Your task to perform on an android device: Get travel information about the Sonder the Edison in Philadelphia, USA, on the Booking.com app.
Image 0: 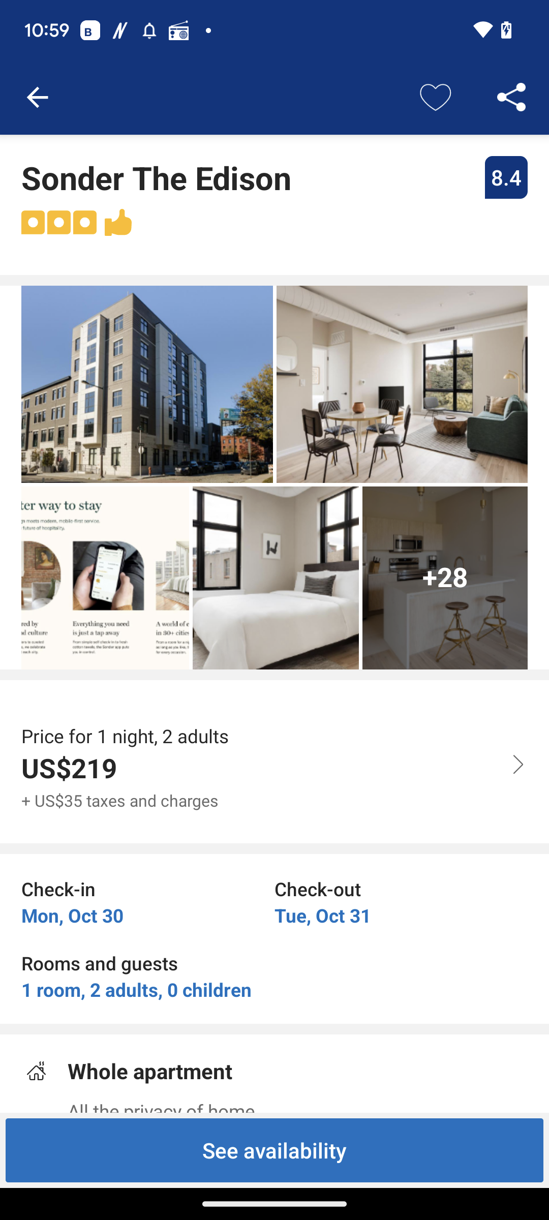
Scroll up
Step 0: scroll down
Image 1: 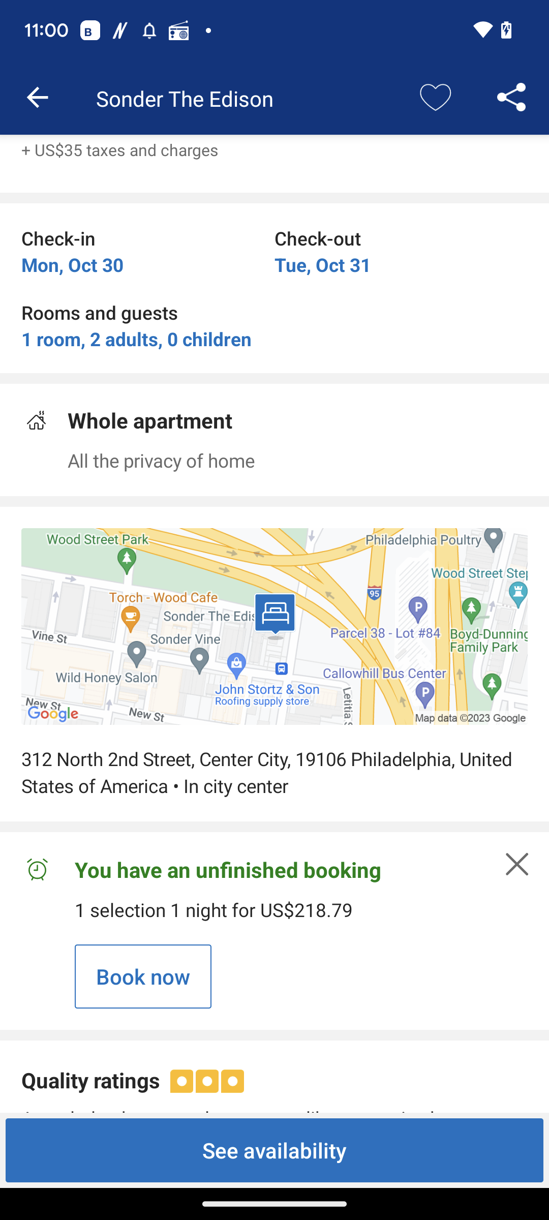
Click on the map in the middle of the screen.
Step 1: click (247, 622)